Your task to perform on an android device: I want to convert this pdf file The Martian - Andy Weir into a word document for my easy access to copy the sentences from this file, so convert the pdf The Martian - Andy Weir file to a word document in the PDF Extra app.
Image 0: 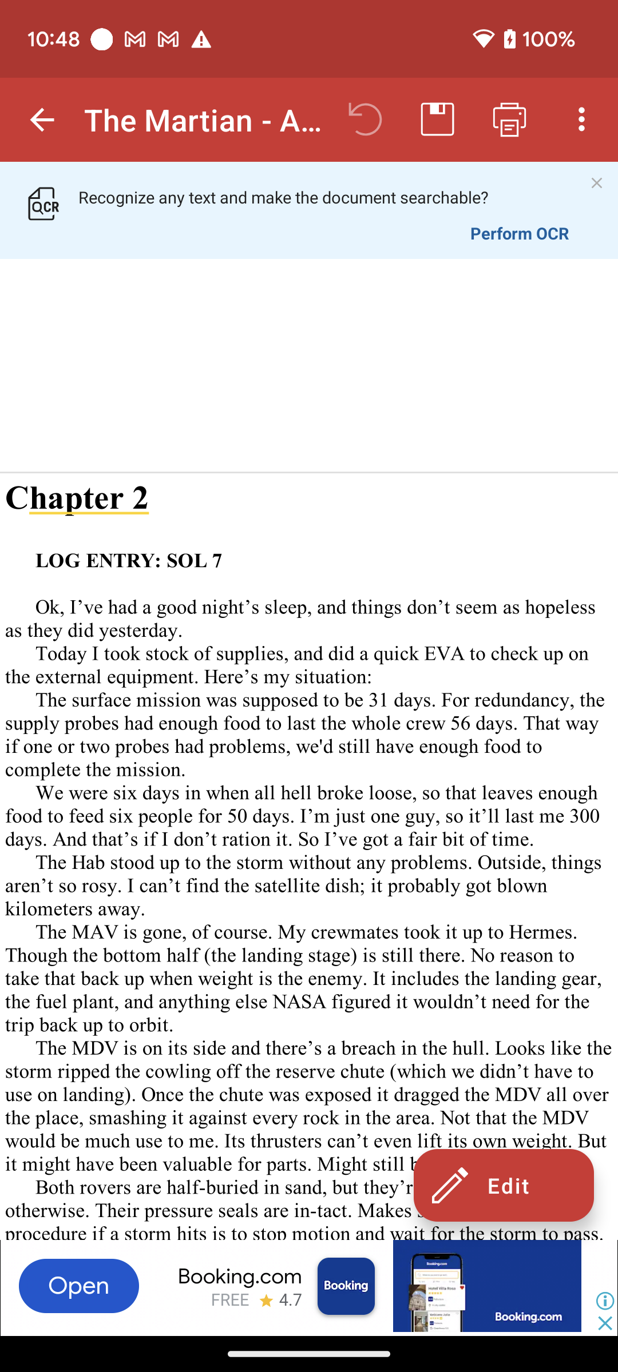
Go back to the previous page to view the convert pdf option.
Step 0: press back button
Image 1: 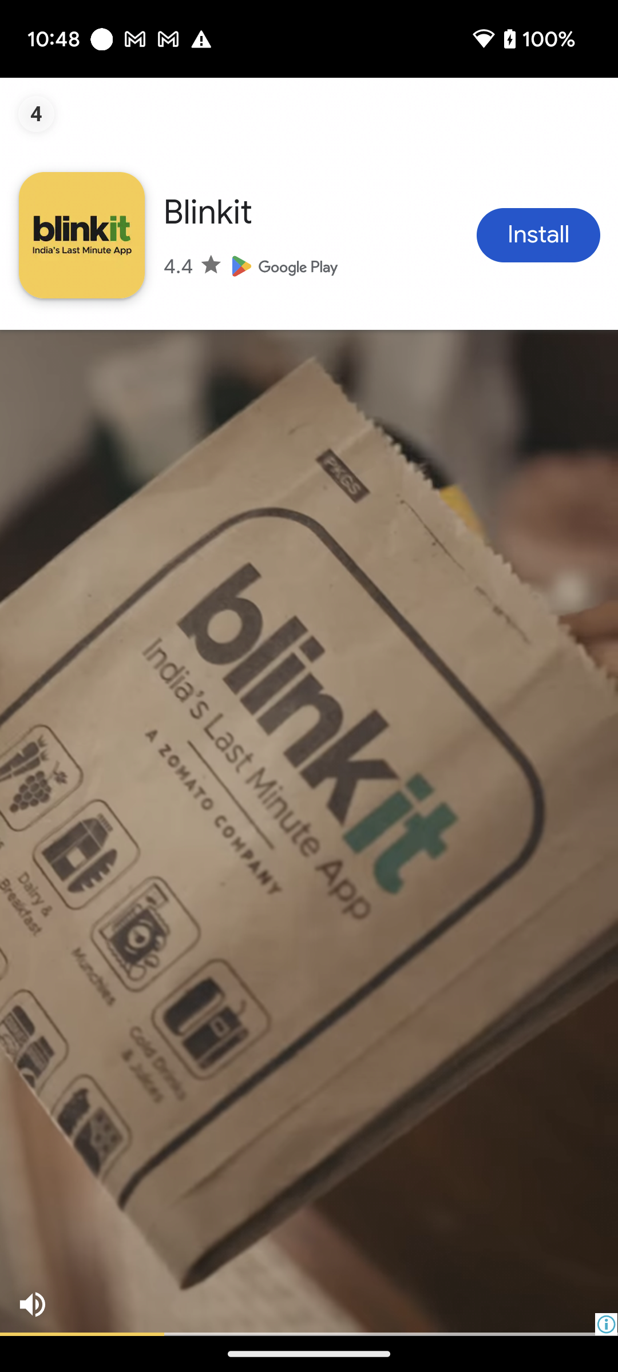
Go back to the previous page to view the convert pdf option.
Step 1: wait
Image 2: 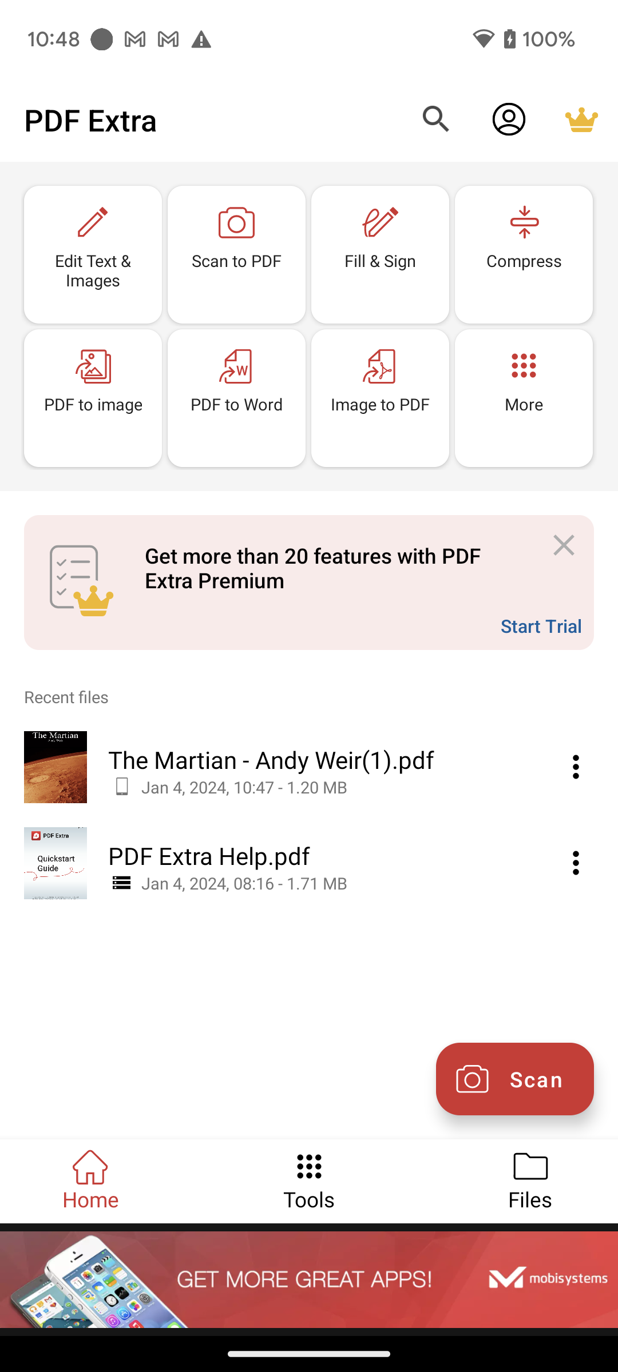
Click on the Tools tab to view the convert pdf tool.
Step 2: click (309, 1166)
Image 3: 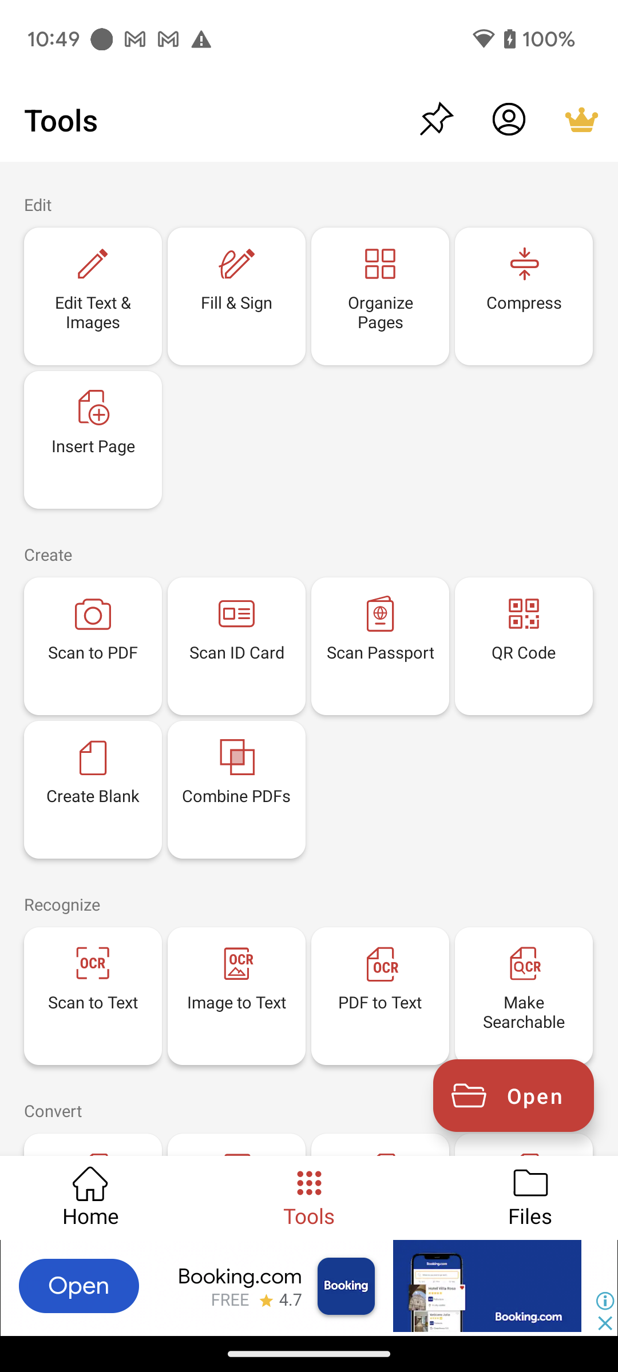
Scroll up to view the convert tool.
Step 3: scroll down
Image 4: 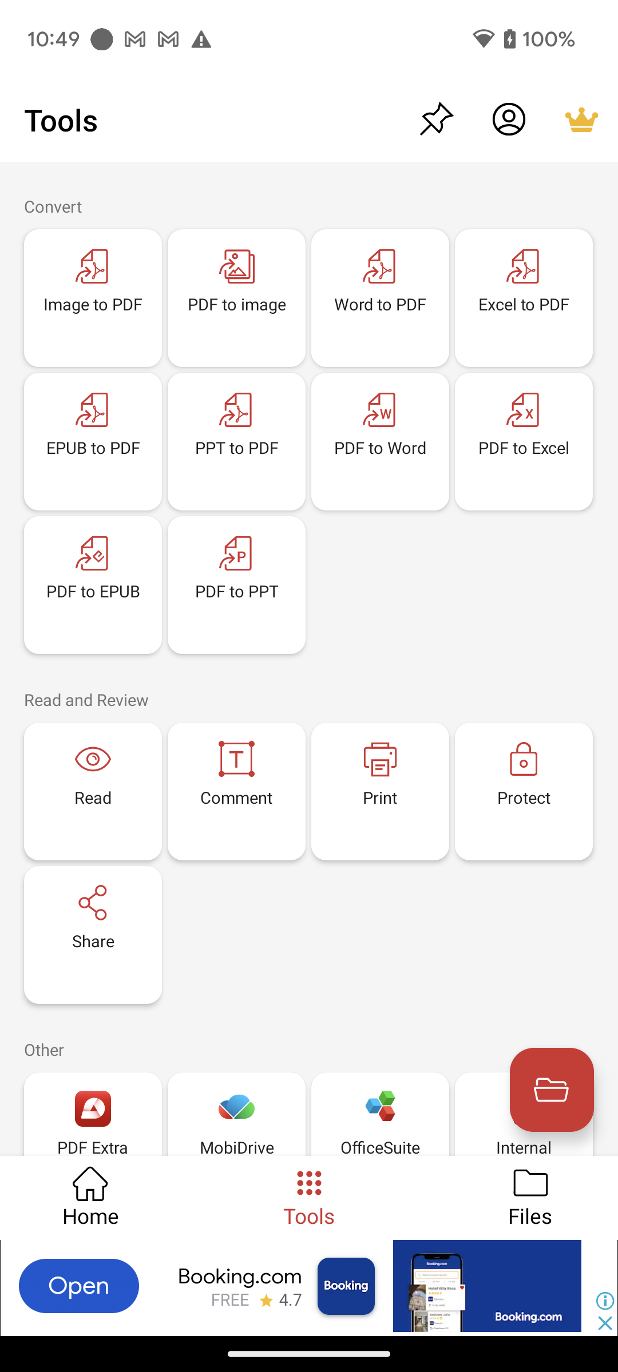
Click on the PDF to Word option to convert the pdf file to word document.
Step 4: click (380, 447)
Image 5: 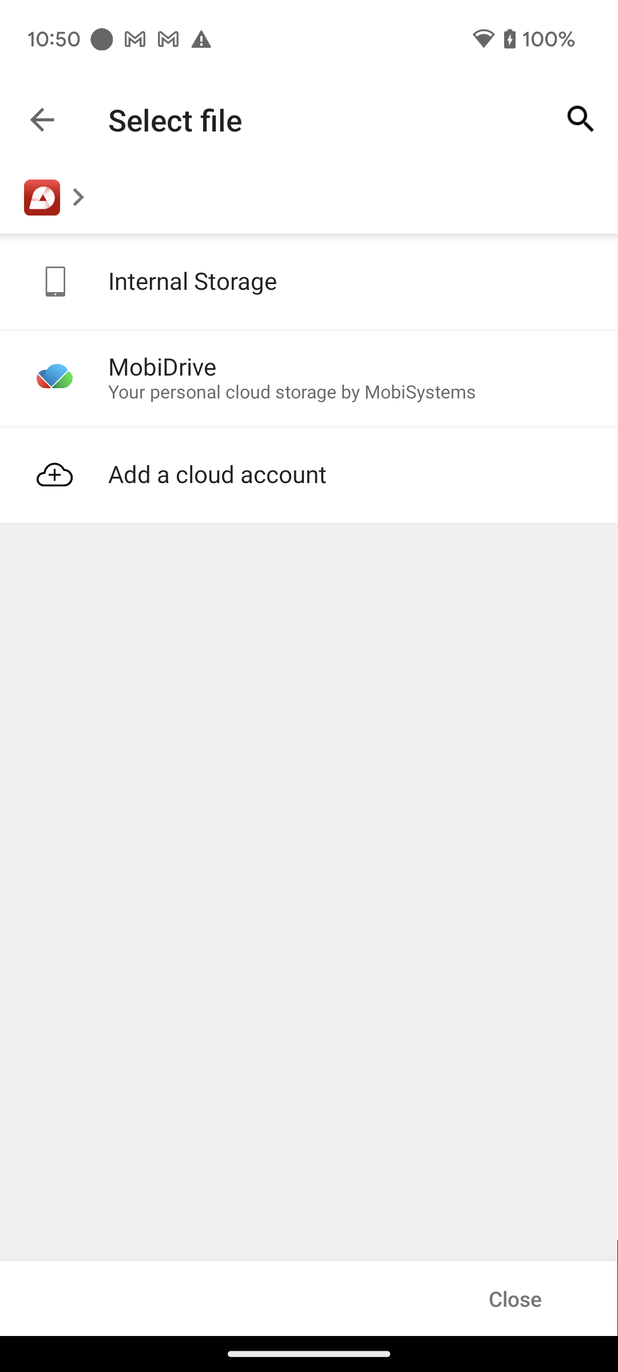
Click on the Internal Storage option to select the PDF file.
Step 5: click (308, 281)
Image 6: 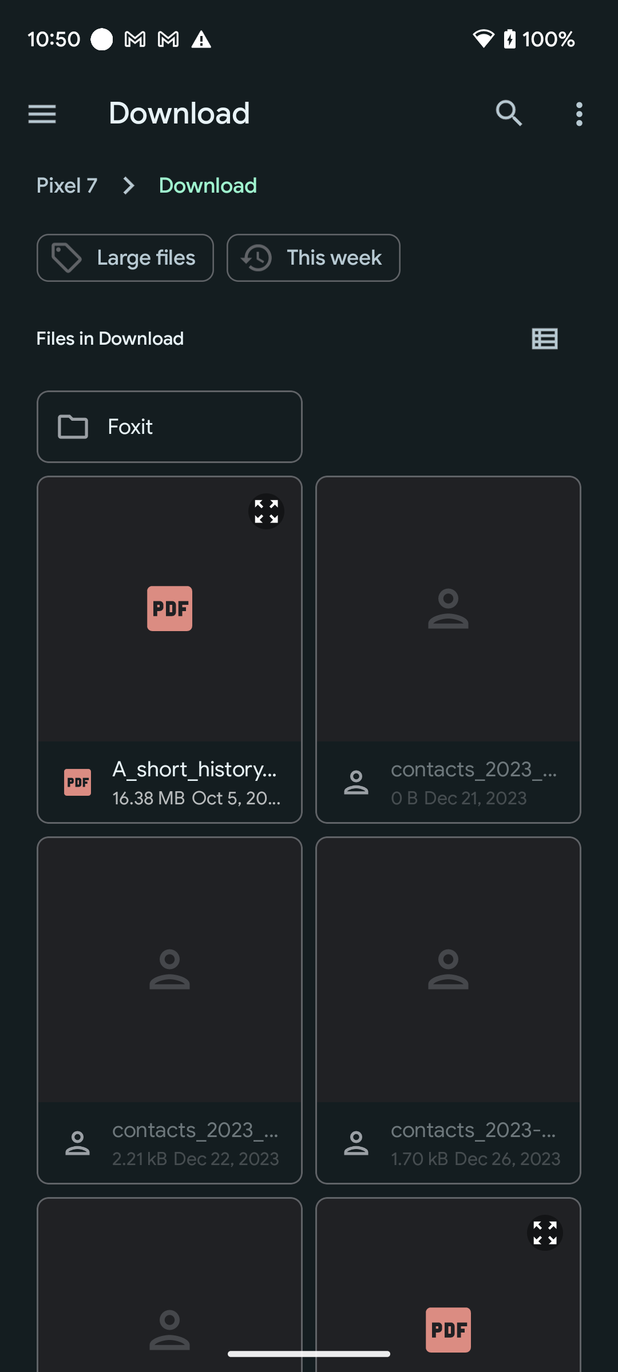
Scroll down to view the PDF file The Martian - Andy Weir.
Step 6: scroll down
Image 7: 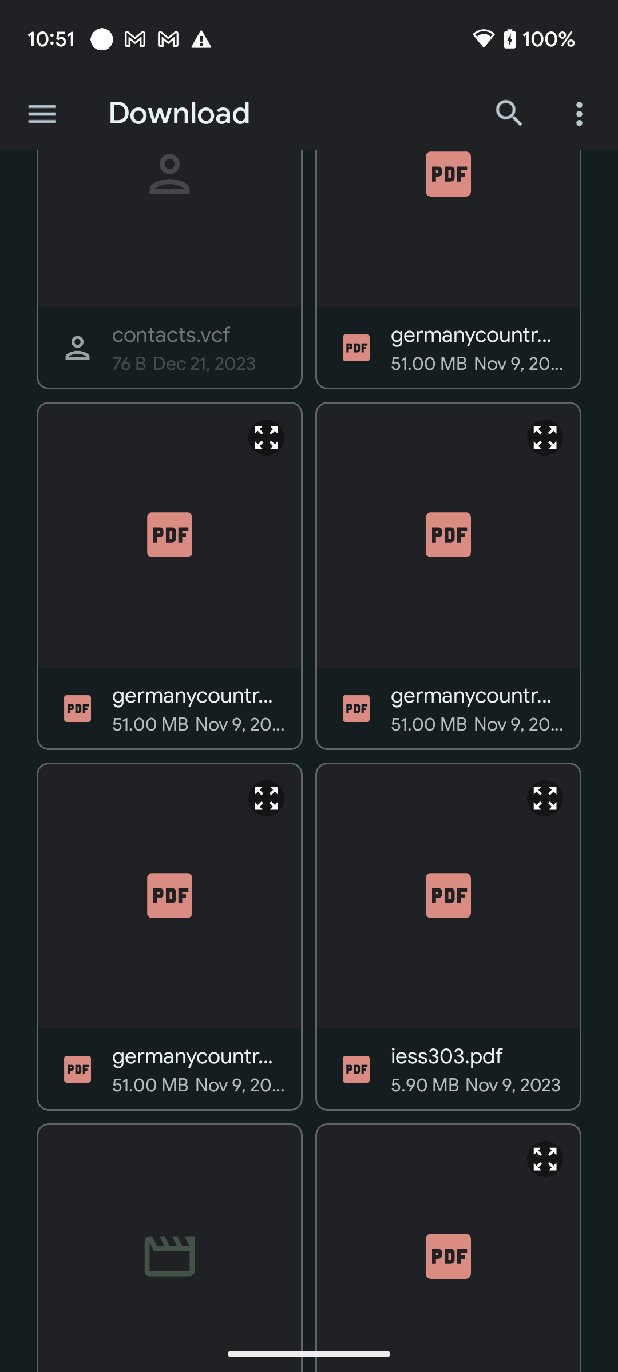
Scroll down to view the PDF file The Martian - Andy Weir.
Step 7: scroll down
Image 8: 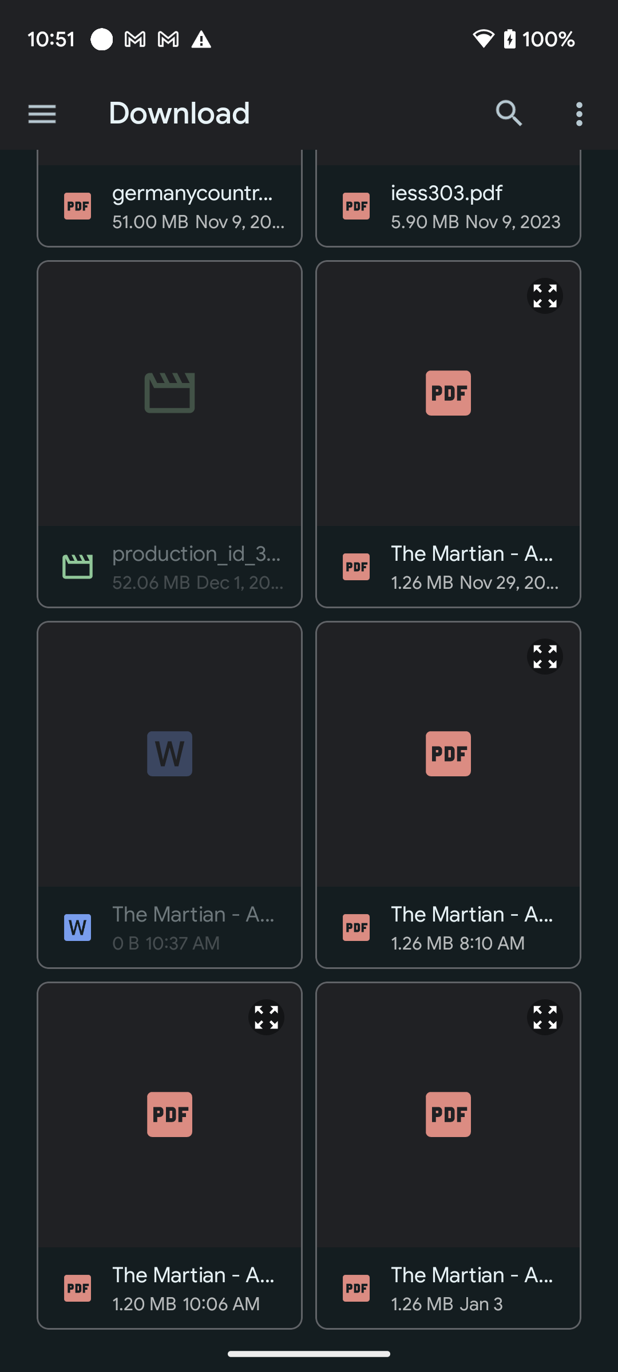
Click on the pdf file The Martian - Andy Weir to select this file to convert into word document.
Step 8: click (448, 1114)
Image 9: 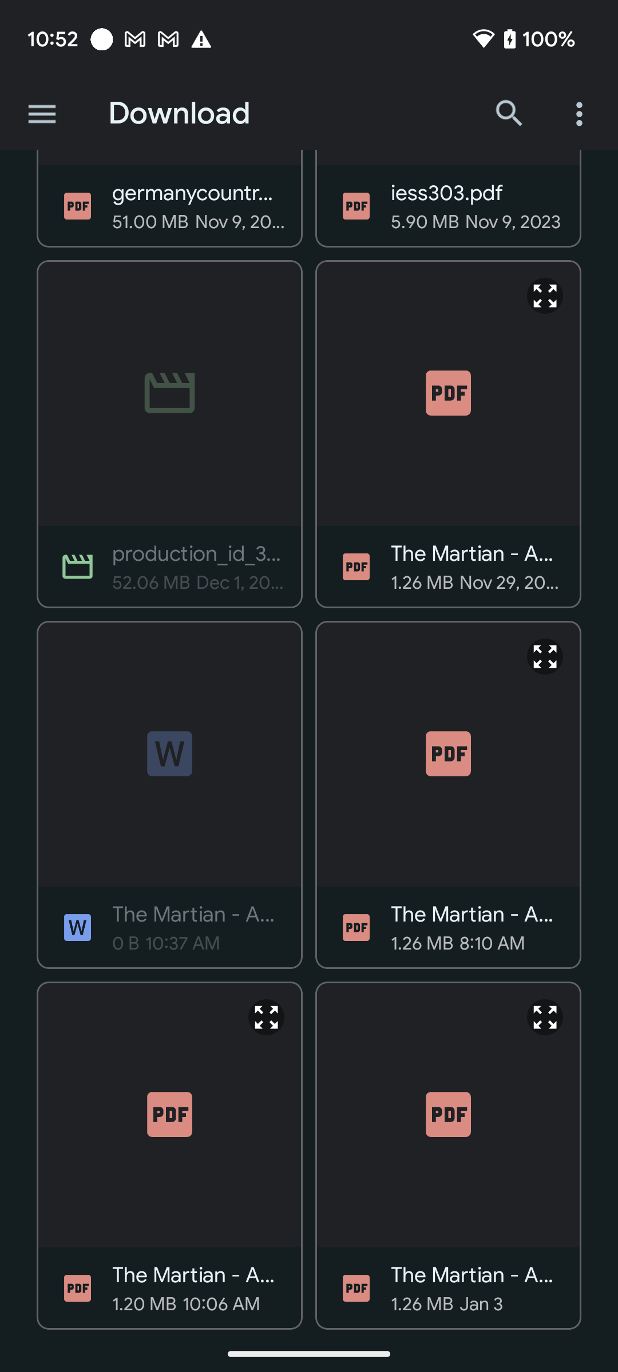
Click on the pdf file The Martian - Andy Weir to select this file to convert into word document.
Step 9: wait
Image 10: 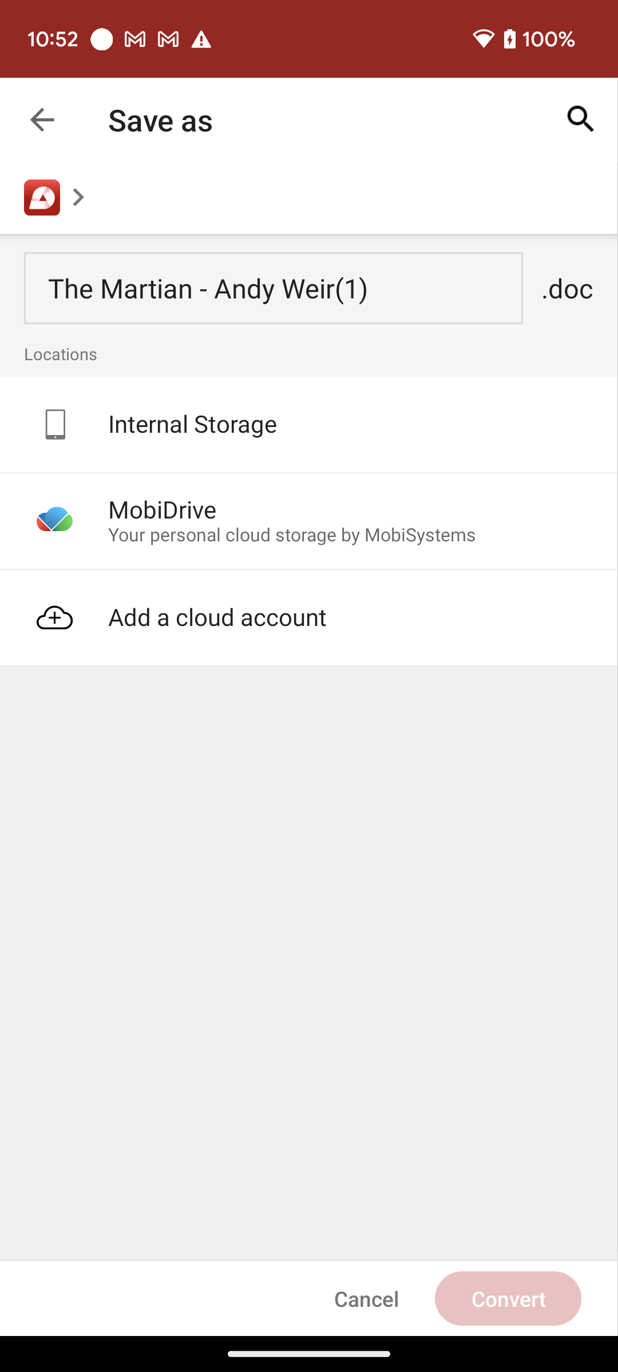
Click on the Internal Storage to select the location to save the converted word document file.
Step 10: click (308, 425)
Image 11: 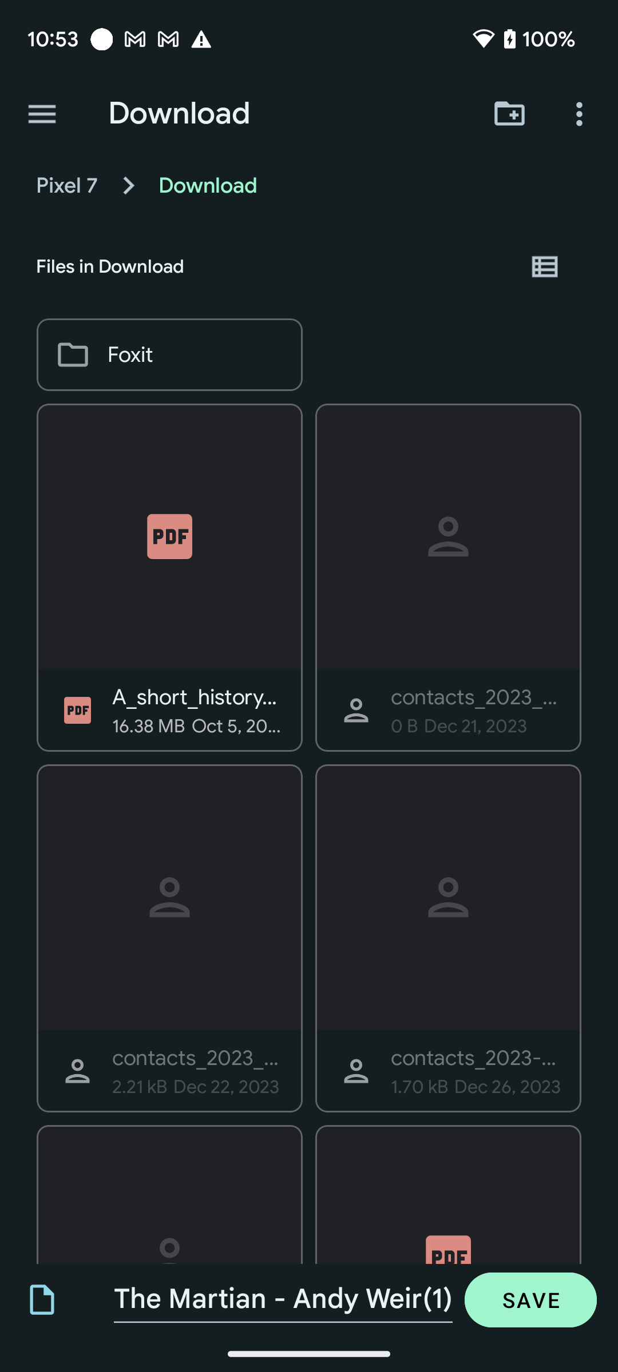
Click on the save button to save the converted word document file.
Step 11: click (530, 1299)
Image 12: 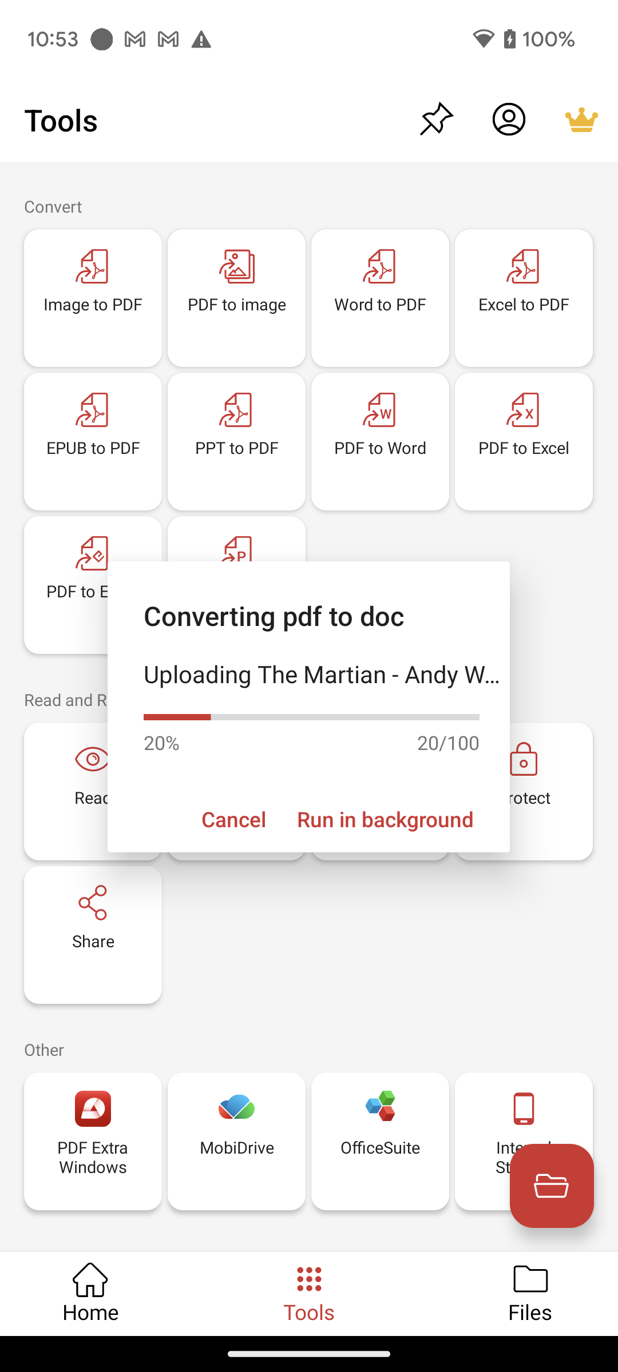
Click on the save button to save the converted word document file.
Step 12: wait